Your task to perform on an android device: I work out on a regular basis but haven't noticed any difference; track the progress of my workouts in the Homeworkout app.
Image 1: 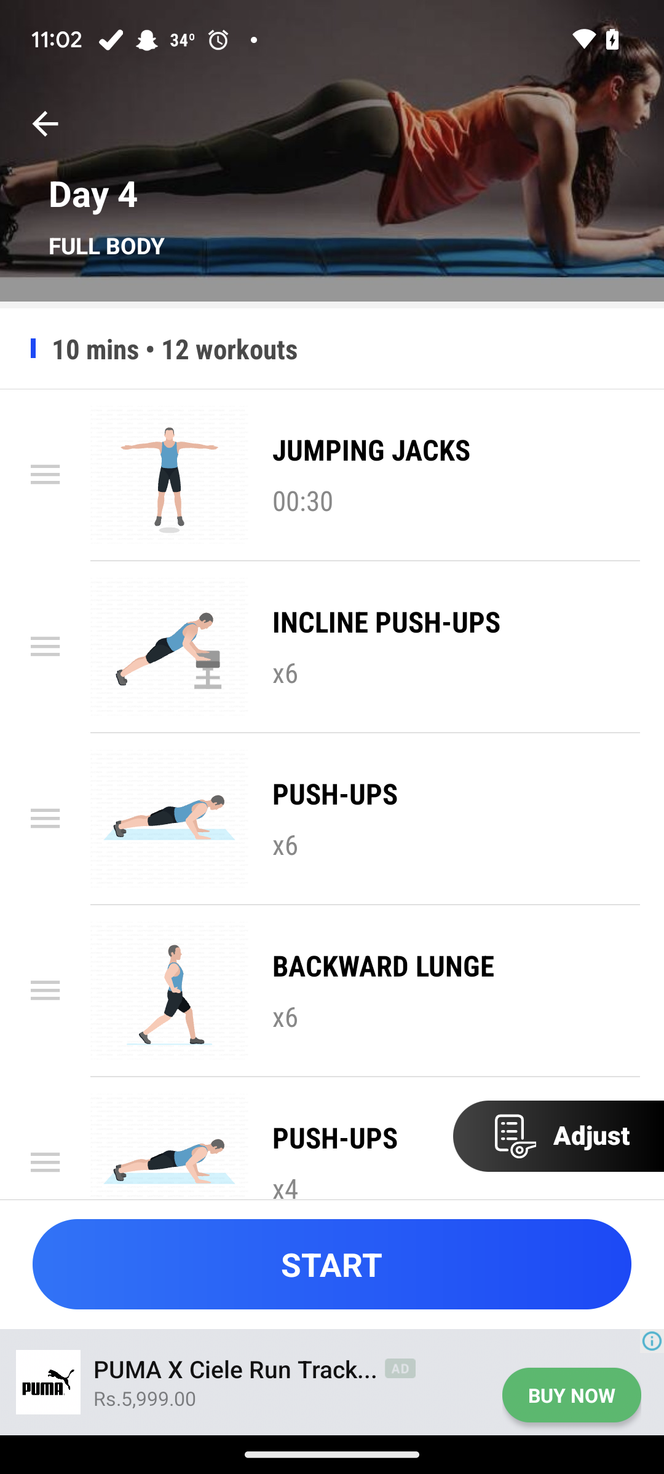
Go back to the previous screen
Step 1: press back button
Image 2: 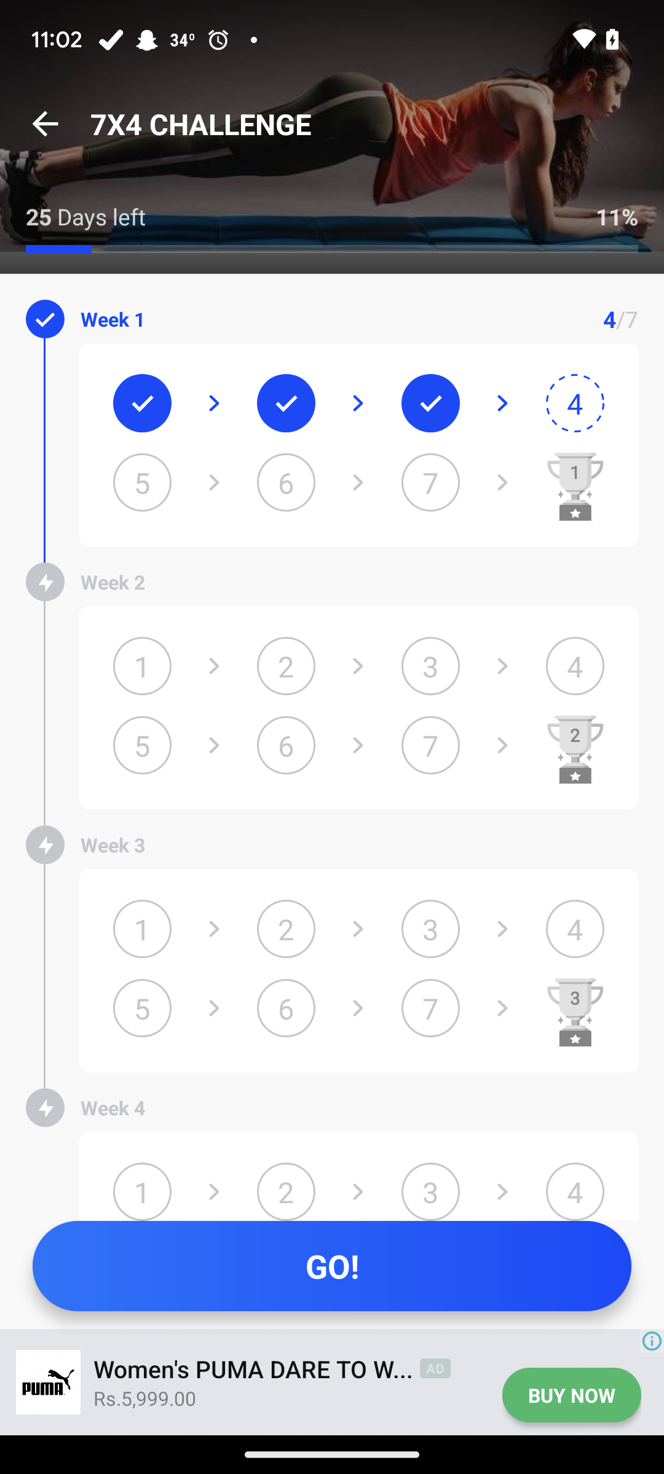
Click on the back icon at the top left corner of the screen
Step 2: click (44, 123)
Image 3: 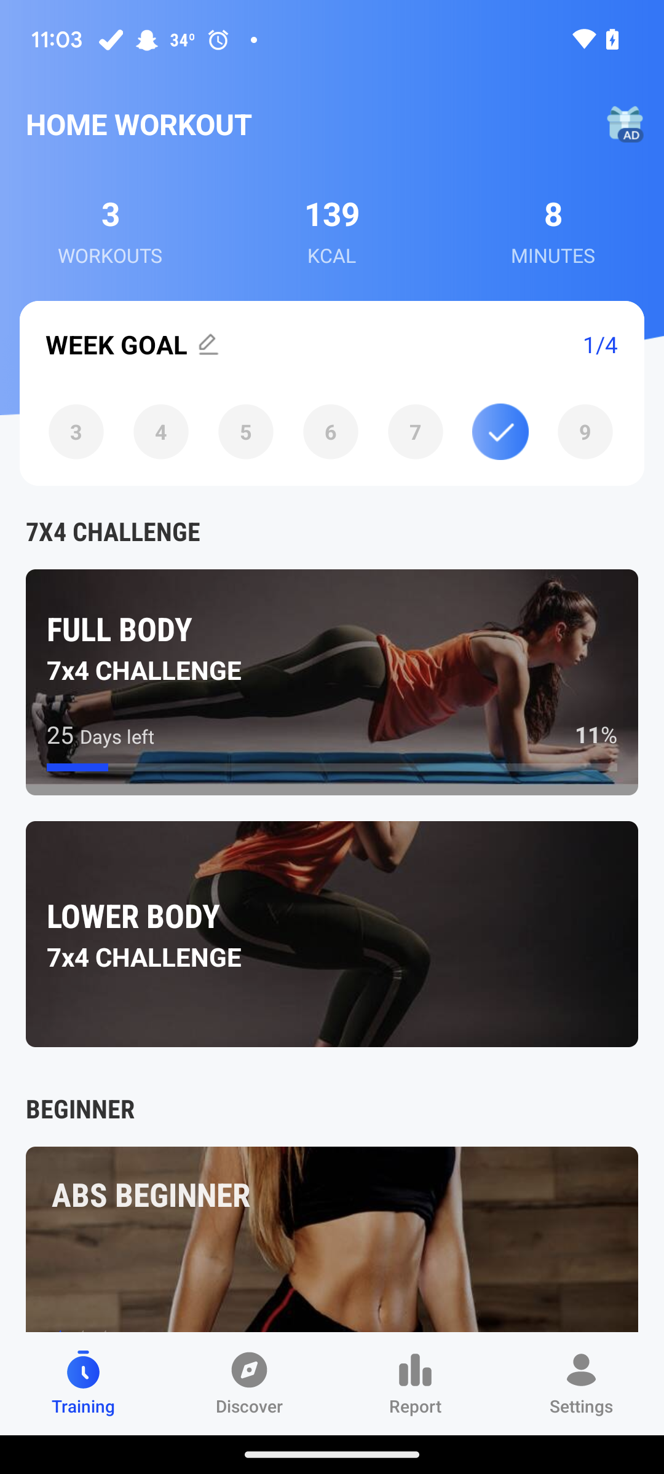
Click on the report tab at the bottom of the screen
Step 3: click (415, 1384)